Your task to perform on an android device:  I want to write the review comment, Perfect! My favorite dessert for this recipe
Image 0: 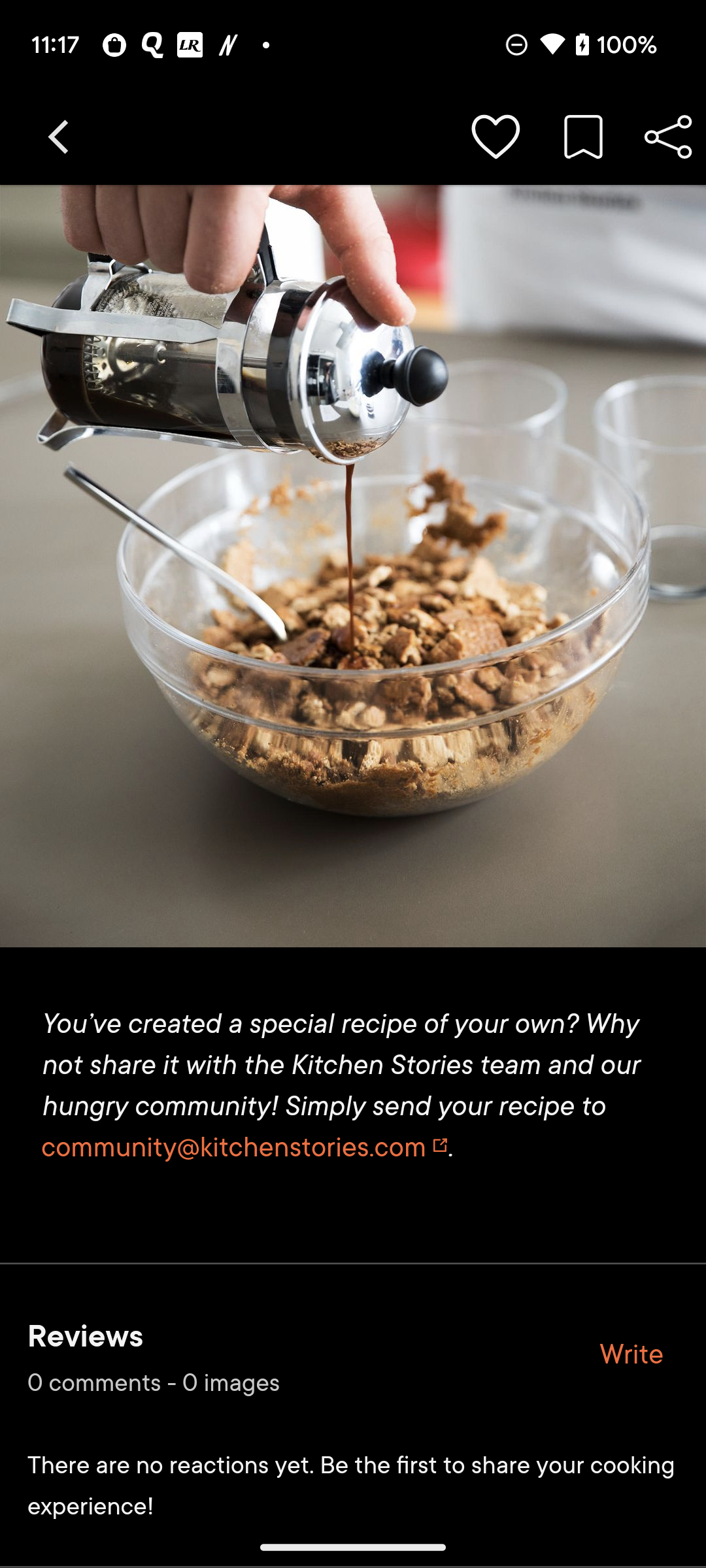
Scroll up to view the reviews option 
Step 0: scroll down
Image 1: 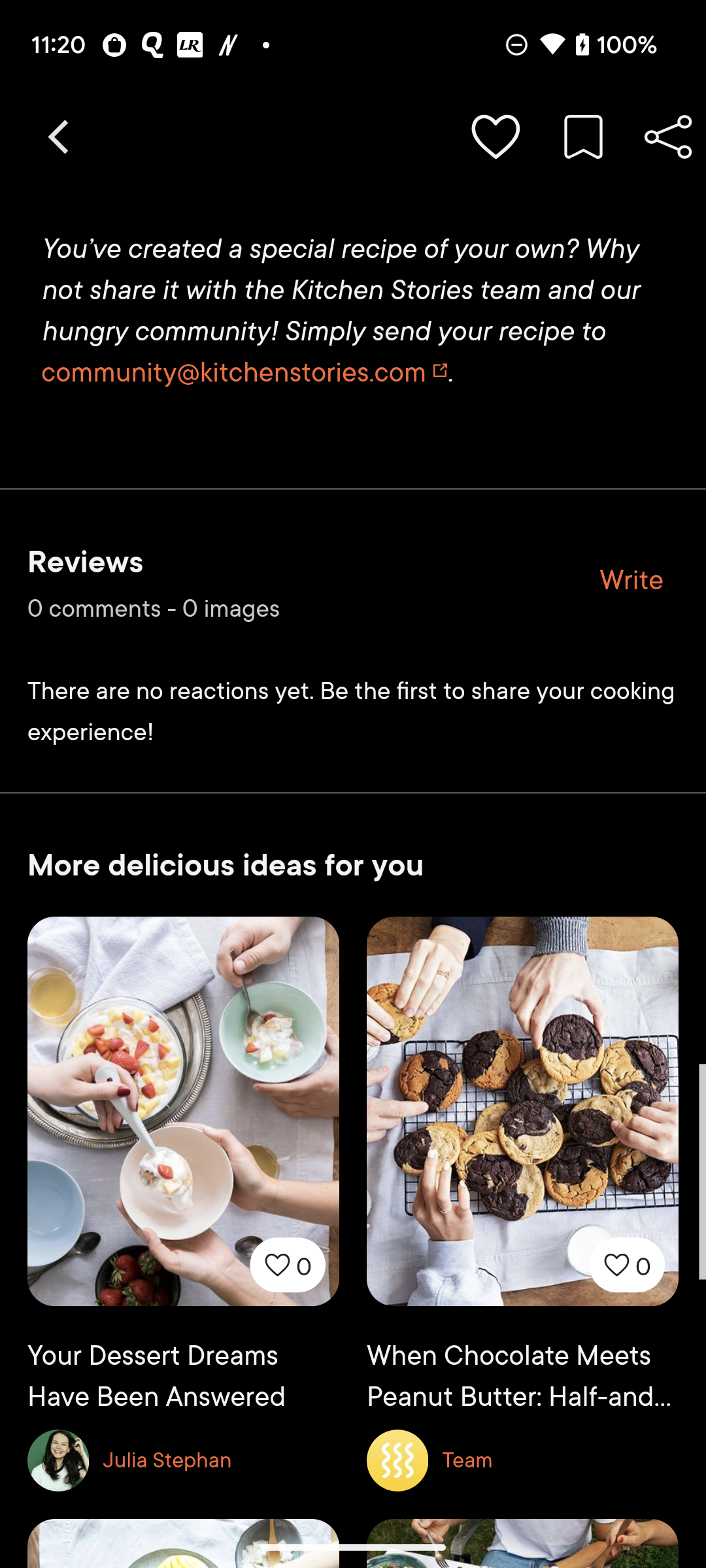
Click on the write option at the right of the screen
Step 1: click (631, 579)
Image 2: 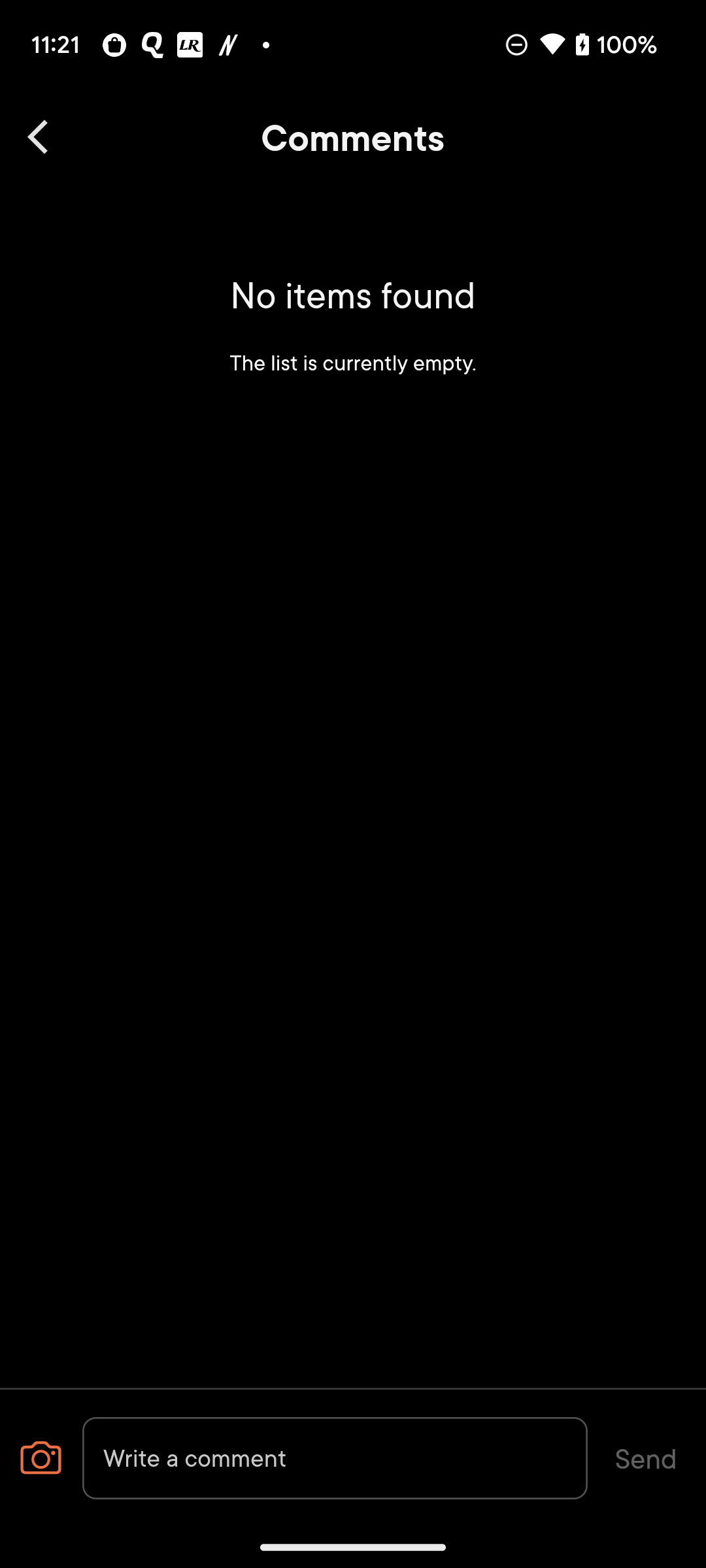
Click on the write a comment bar at the bottom of the screen
Step 2: click (335, 1458)
Image 3: 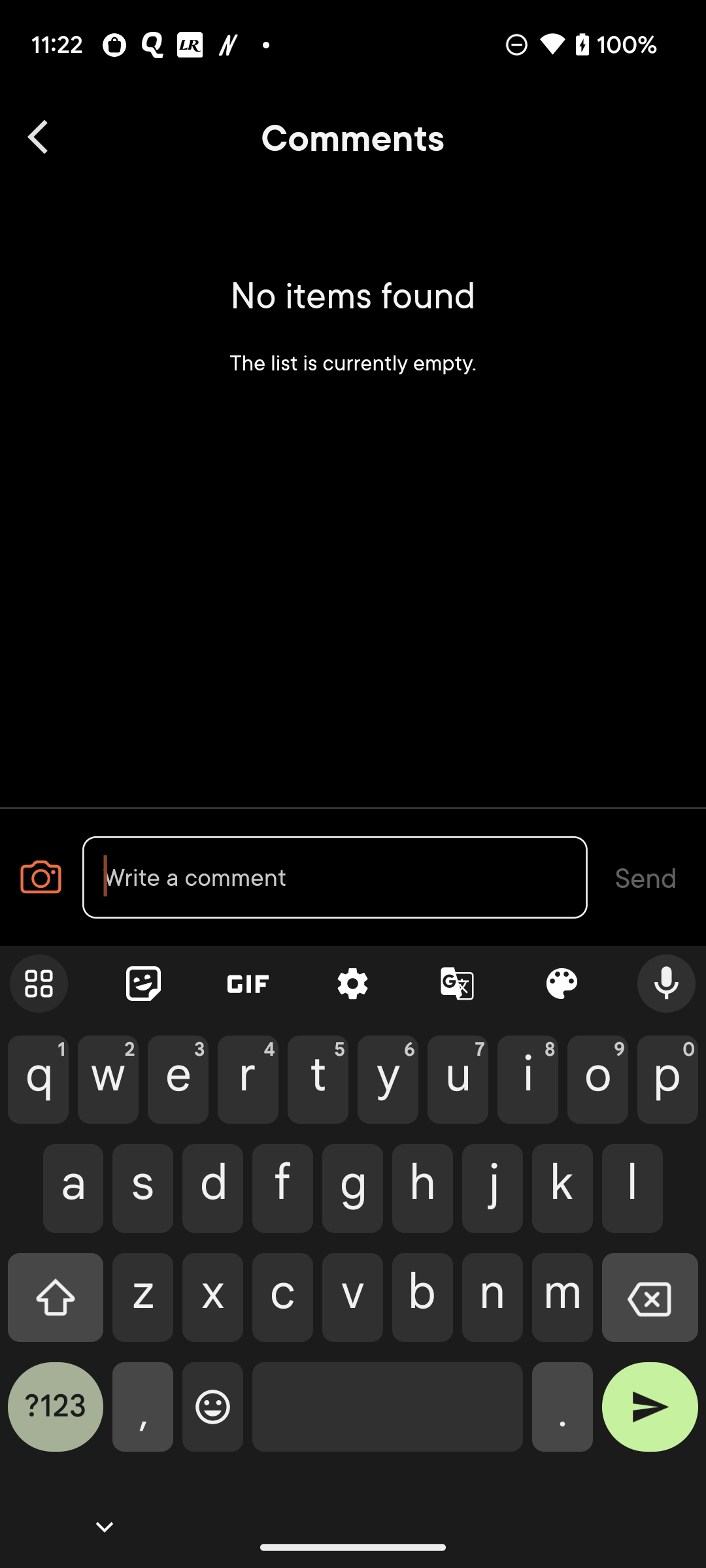
Type Perfect! My favorite dessert in comment bar 
Step 3: type "Perfect! My favorite dessert"
Image 4: 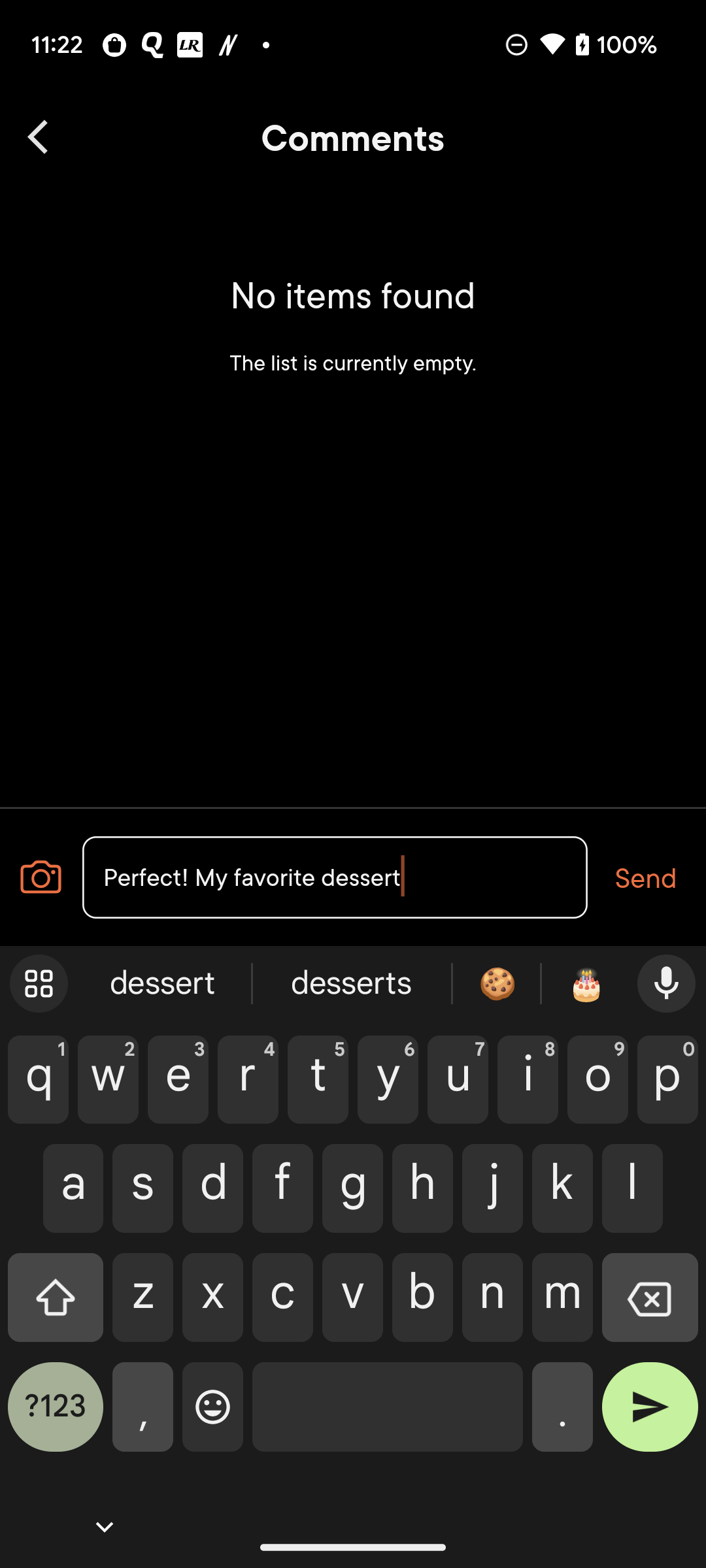
Click on the send button at the right of the screen
Step 4: click (647, 877)